Your task to perform on an android device: Open the Trainline app and get the directions to the train station from Barnehurst to Albany Park.
Image 0: 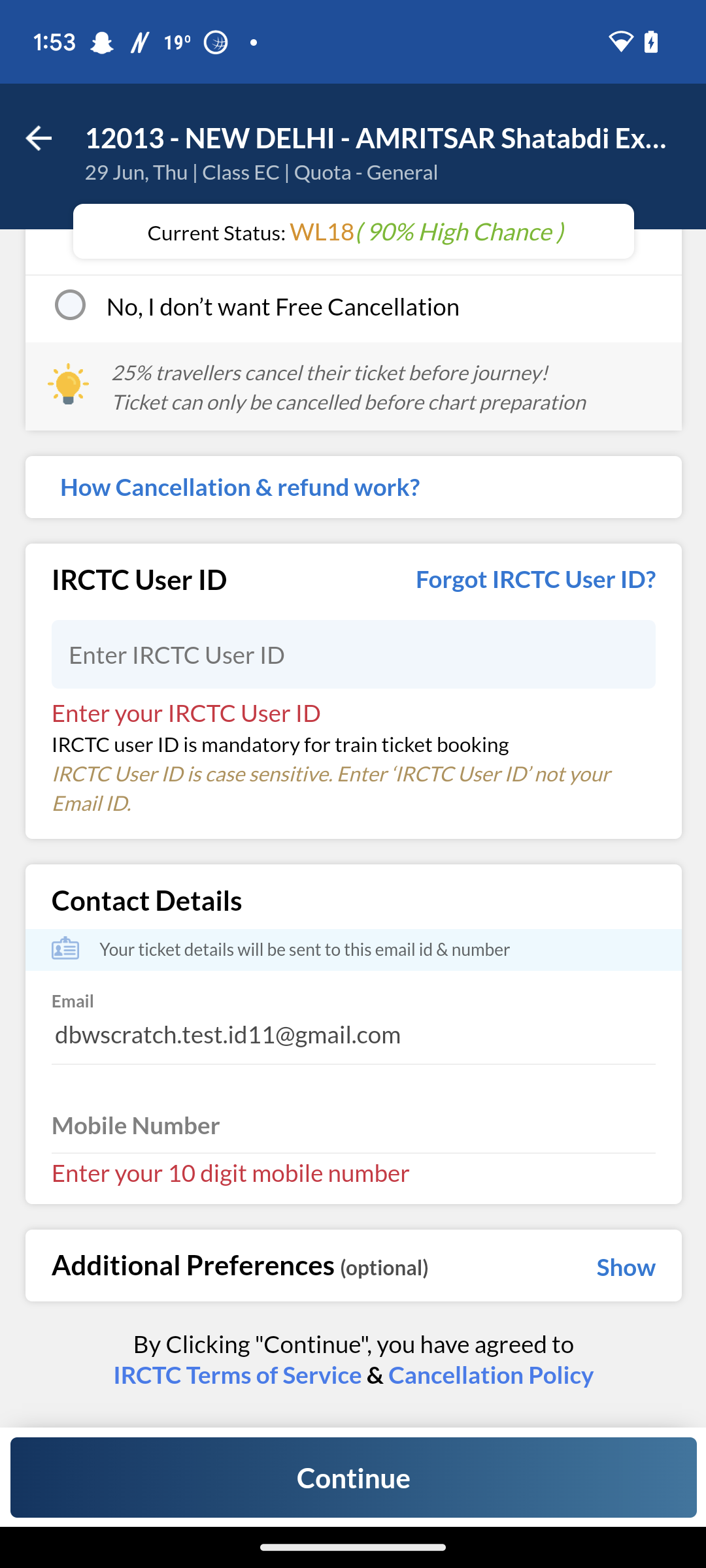
Open the Trainline app
Step 0: open app "Trainline"
Image 1: 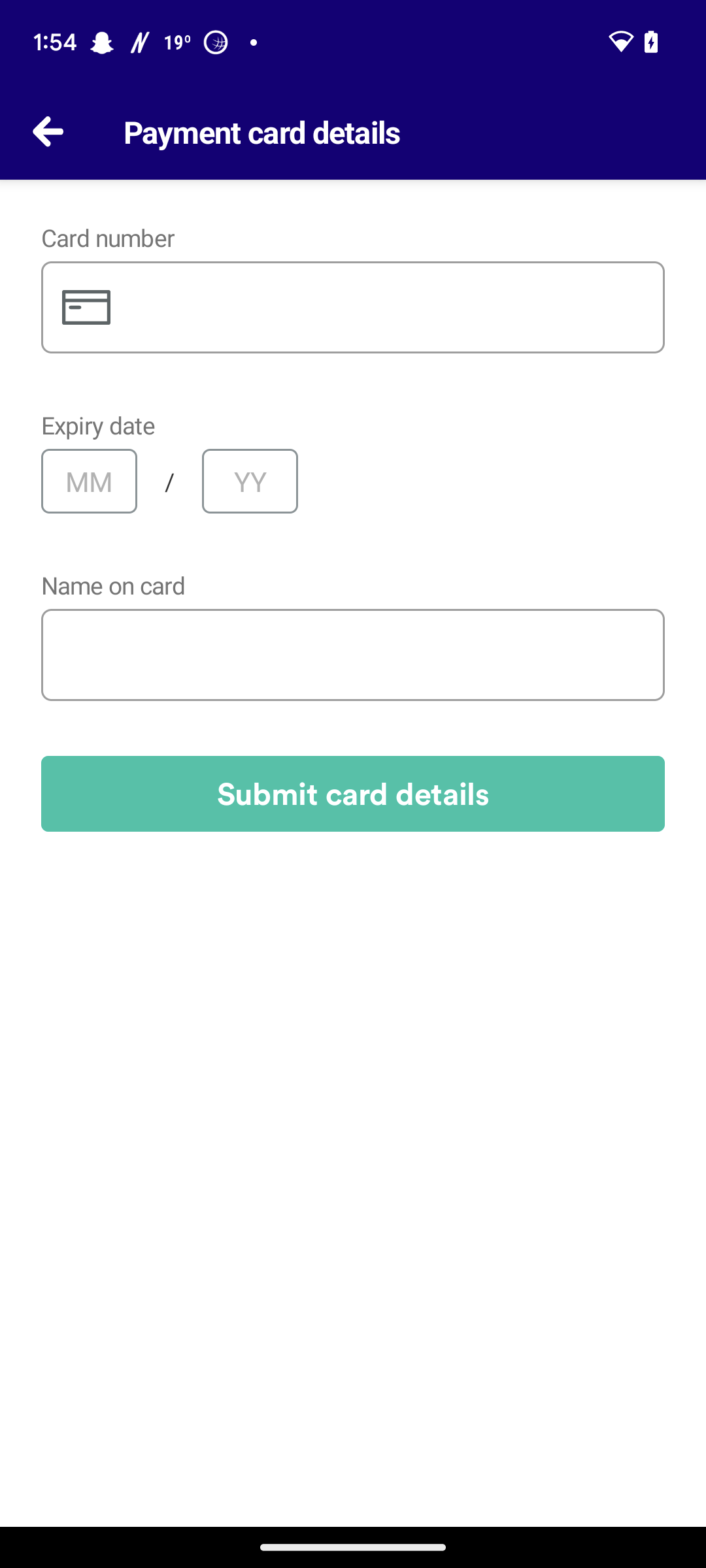
Go back to the previous screen
Step 1: press back button
Image 2: 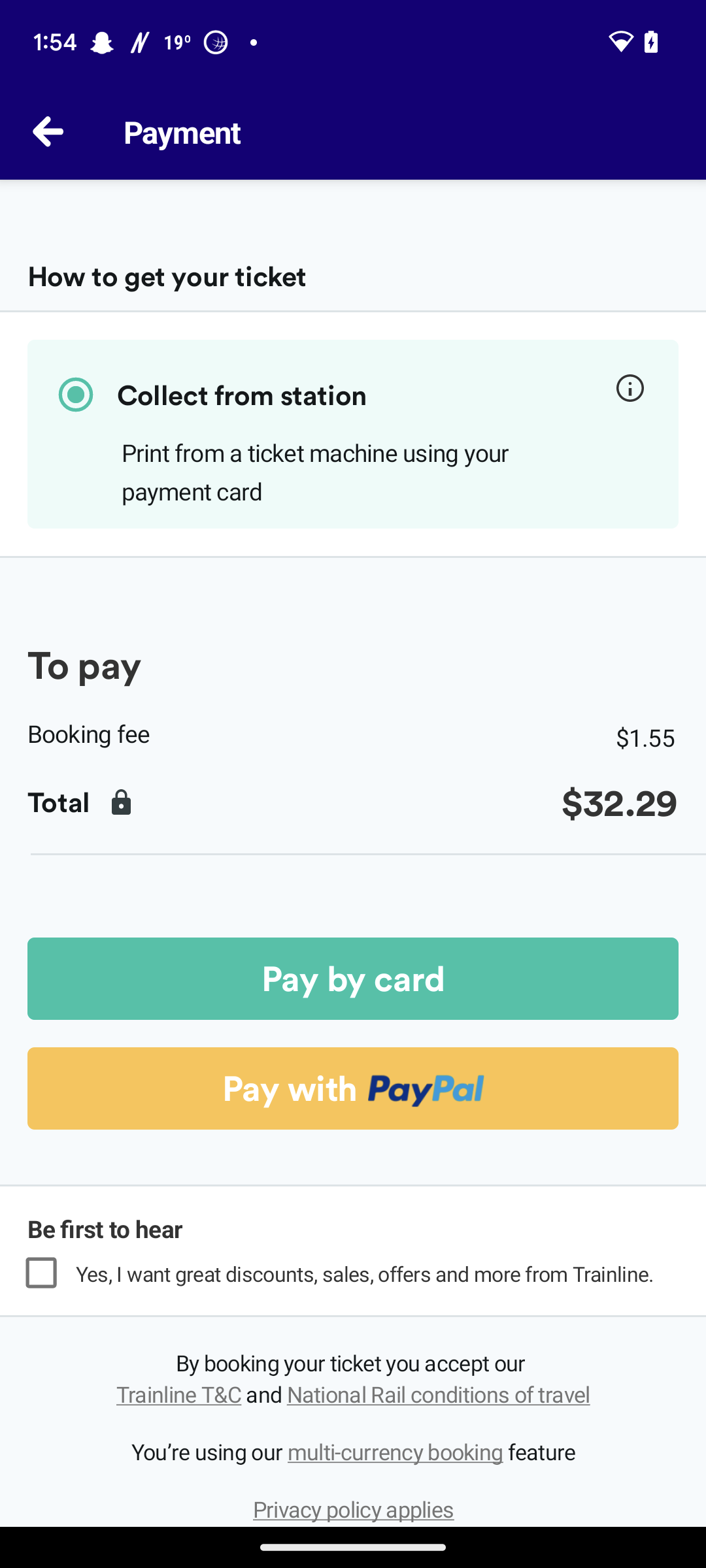
Go back to the previous screen
Step 2: press back button
Image 3: 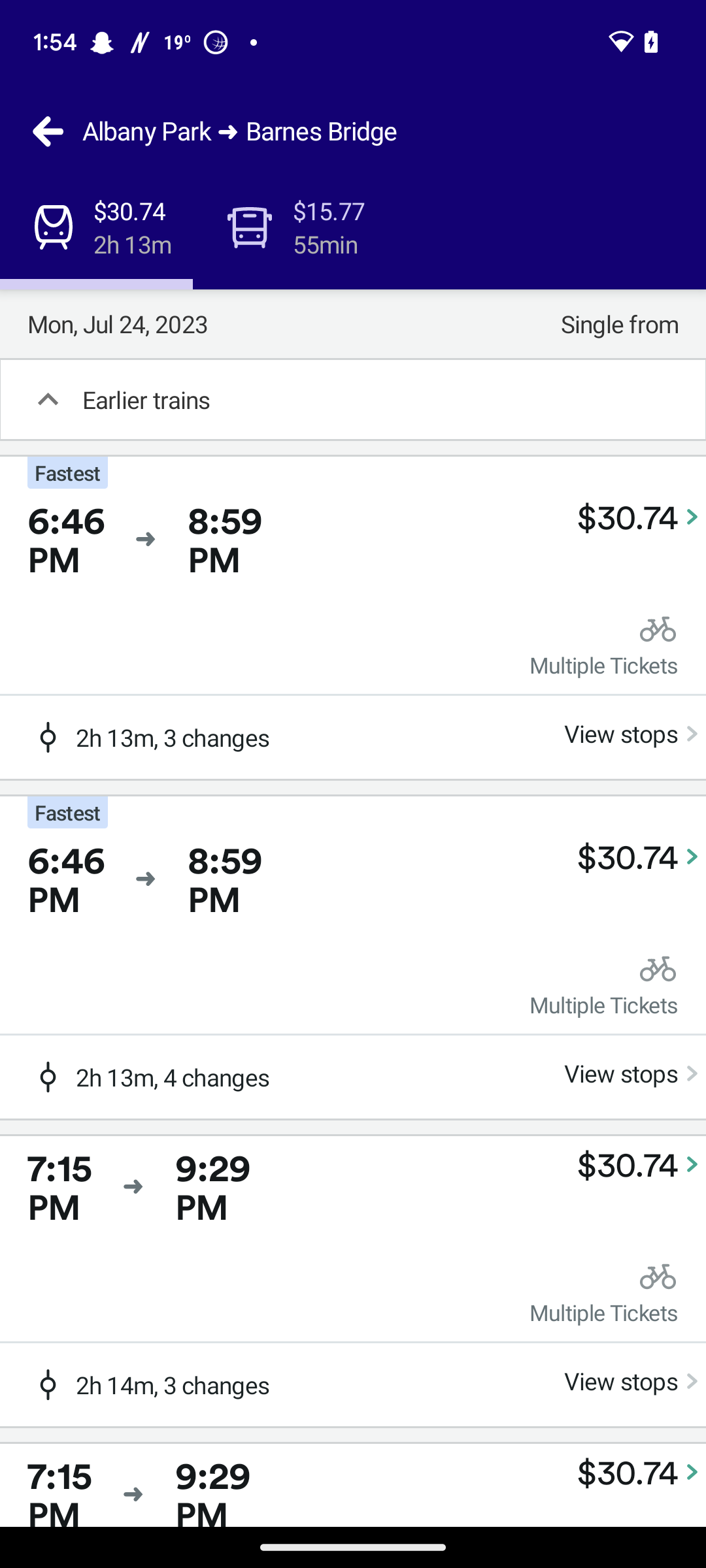
Go back to the previous screen
Step 3: press back button
Image 4: 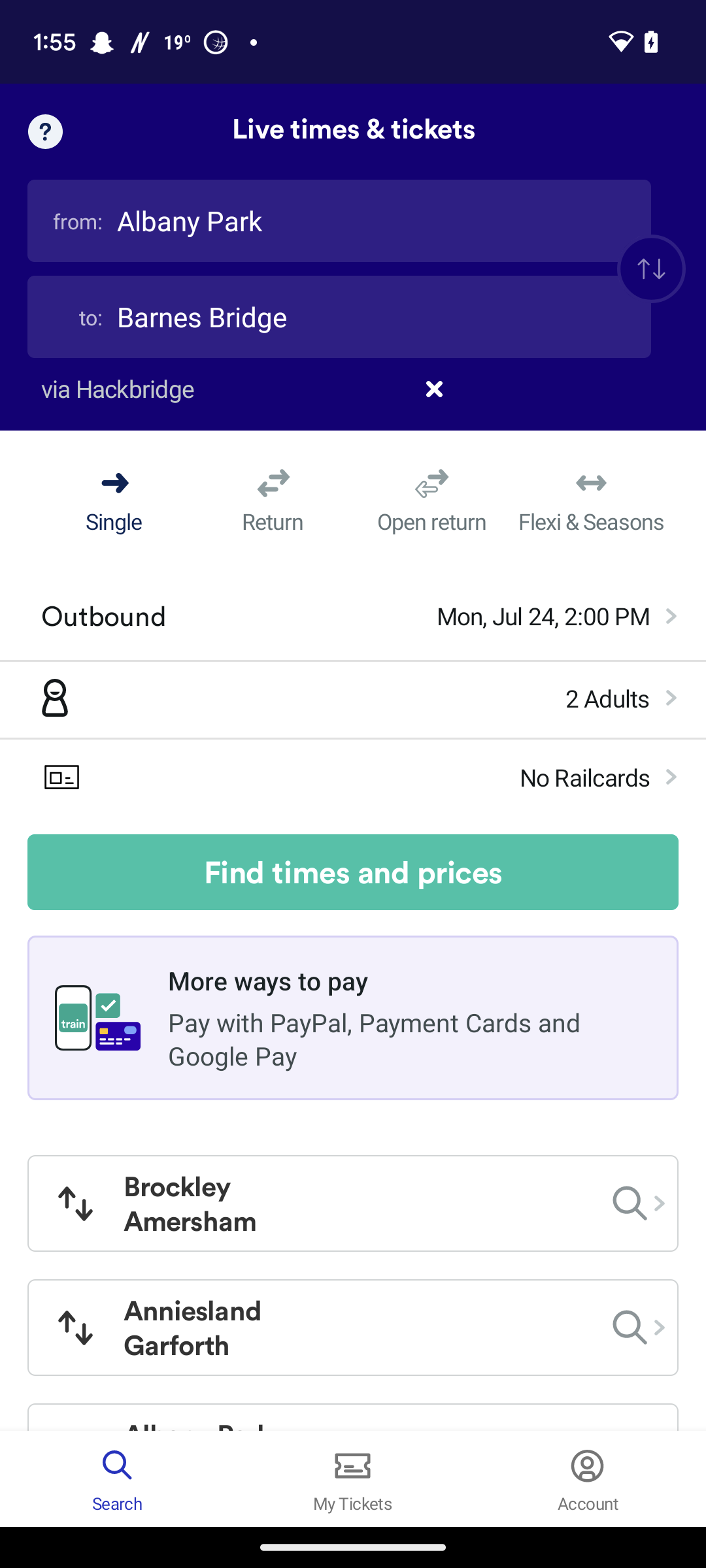
Click on the reverse arrow at top right side of the screen
Step 4: click (651, 269)
Image 5: 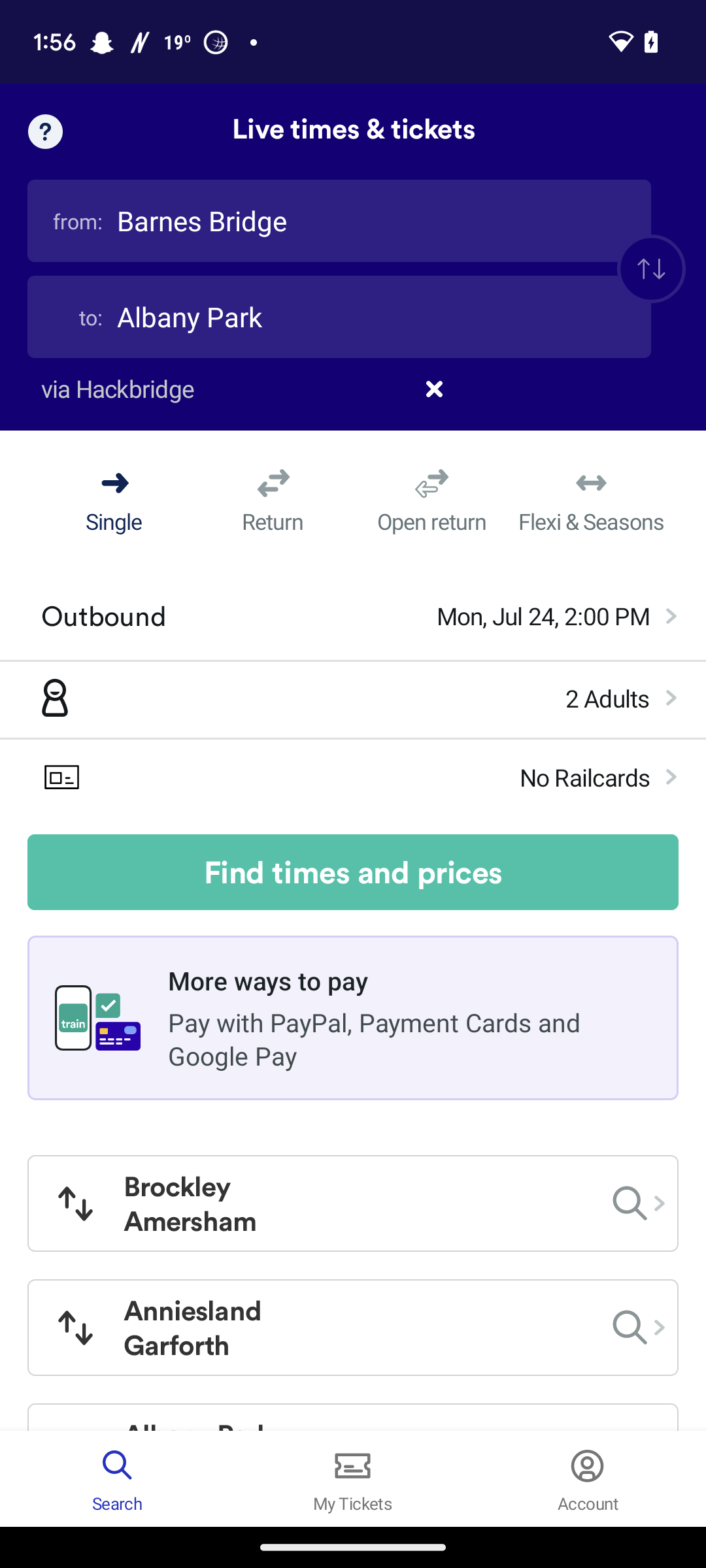
Click on the "from" text box
Step 5: click (339, 221)
Image 7: 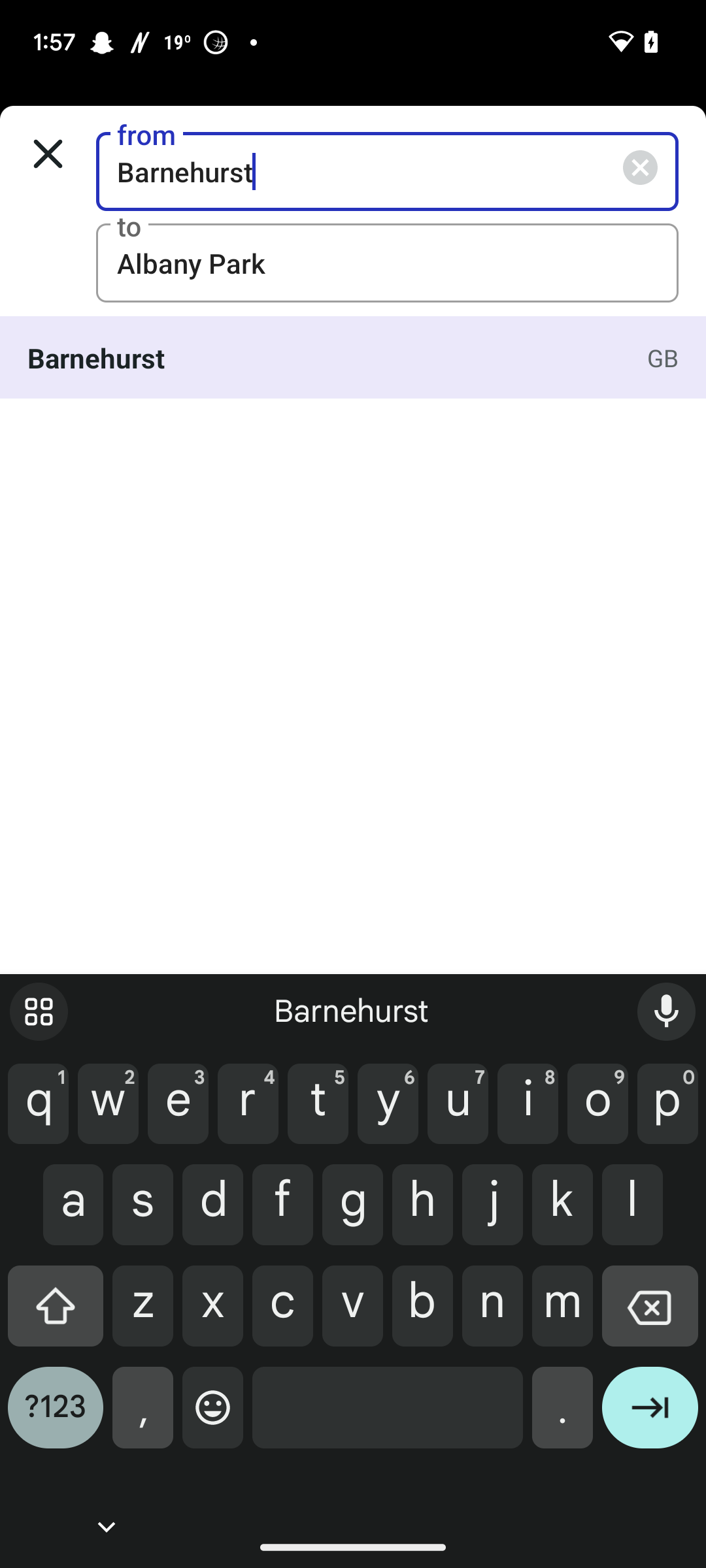
Click on the first result
Step 7: click (323, 357)
Image 8: 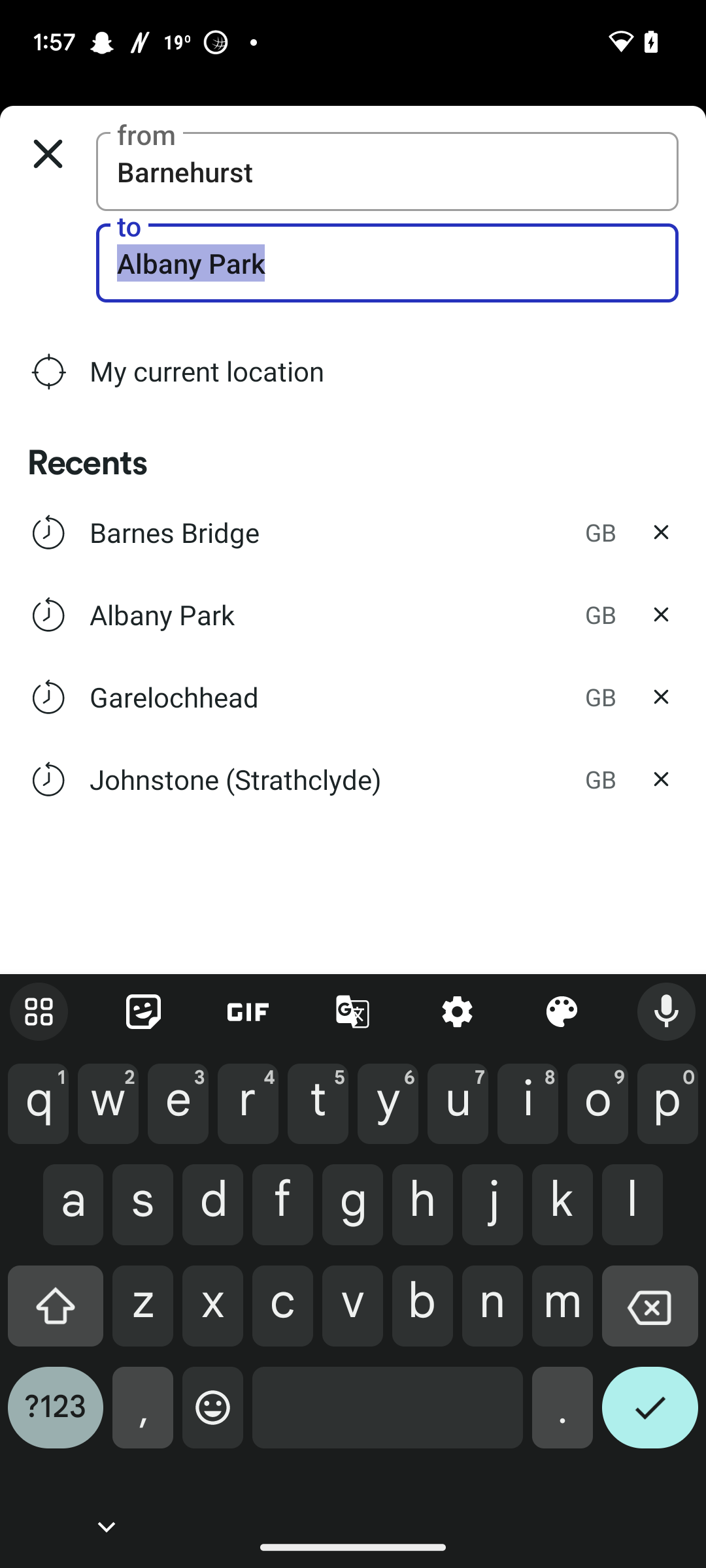
Click on the tick icon on the keyboard
Step 8: click (650, 1418)
Image 9: 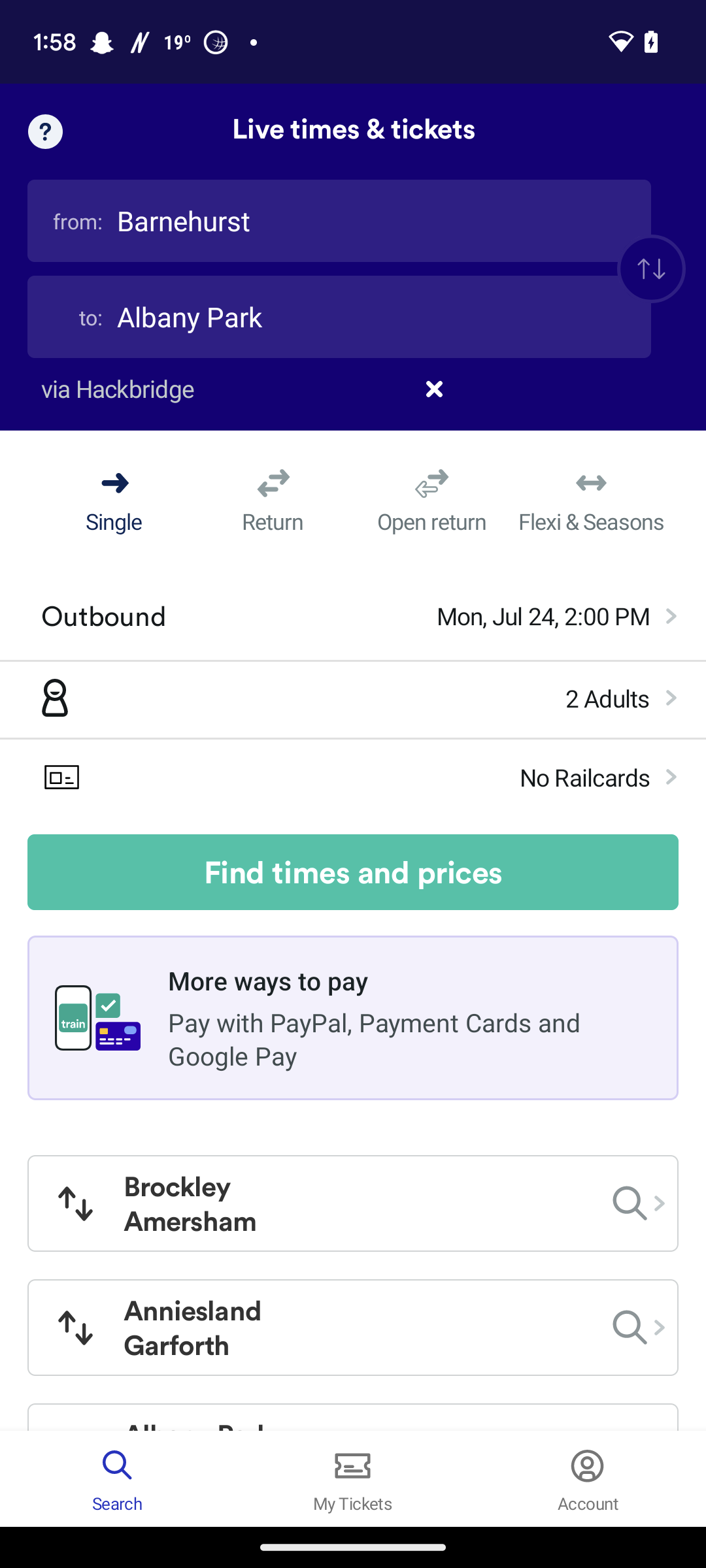
Click on find times and prices button
Step 9: click (353, 872)
Image 11: 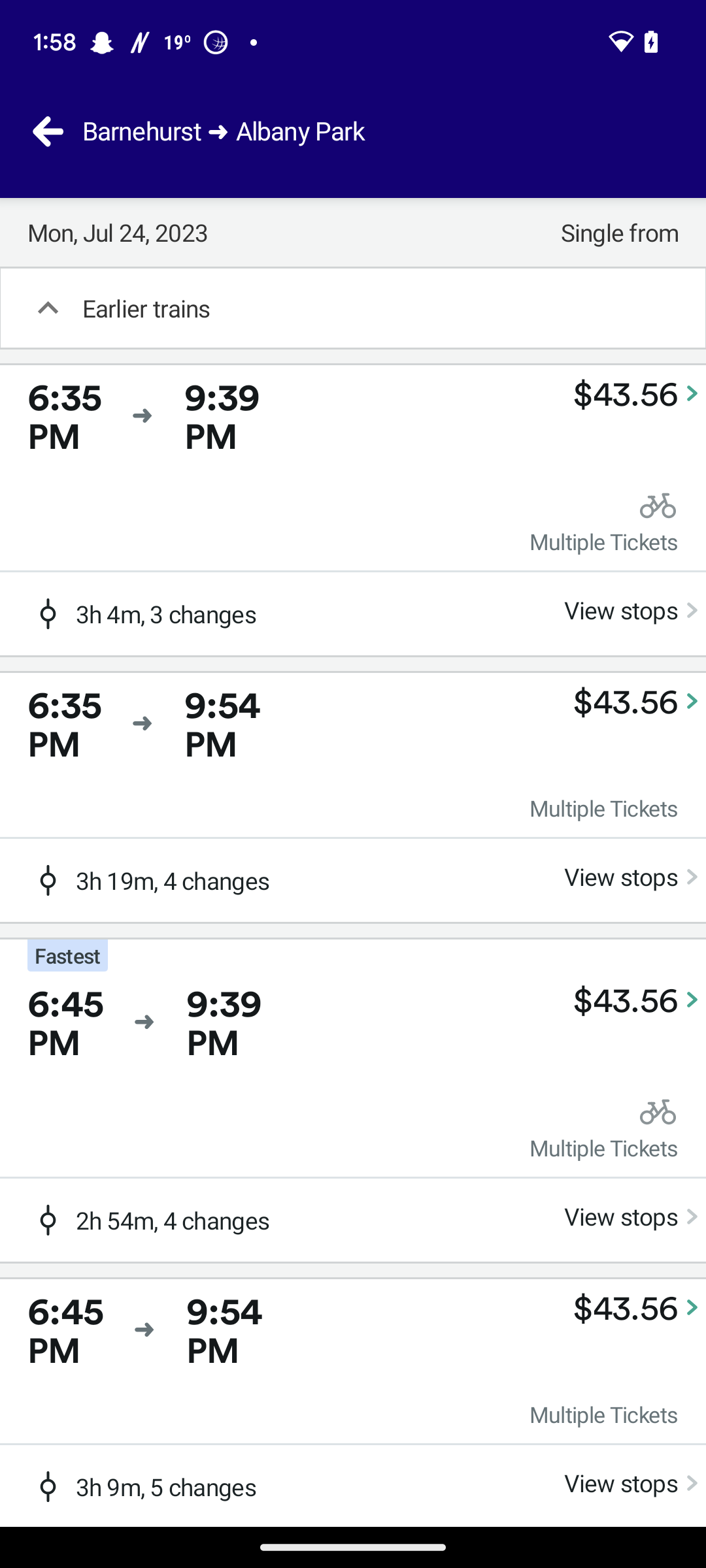
Click on the view stop of the first train
Step 11: click (621, 610)